Your task to perform on an android device: I'm planning a three-day trip to Rome, so play the video of the three-day Travelling vlog of Rome on the YouTube app for me.
Image 0: 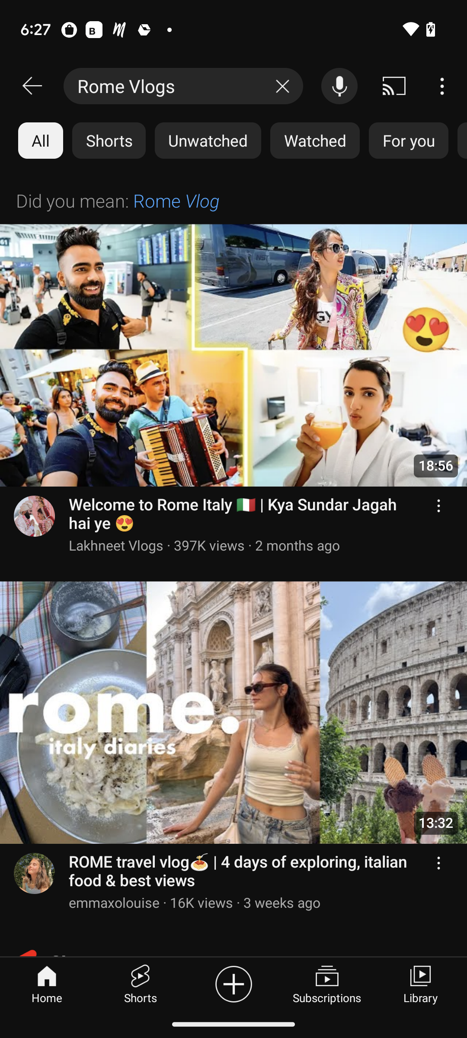
Scroll Up to look  for the Three-day Rome Vlog
Step 0: scroll down
Image 1: 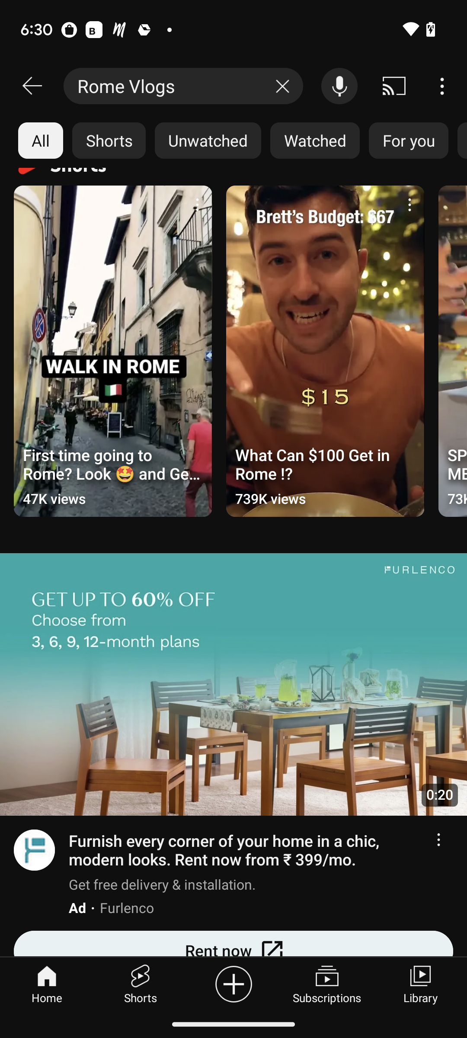
Scroll Up to look  for the Three-day Rome Vlog
Step 1: scroll down
Image 2: 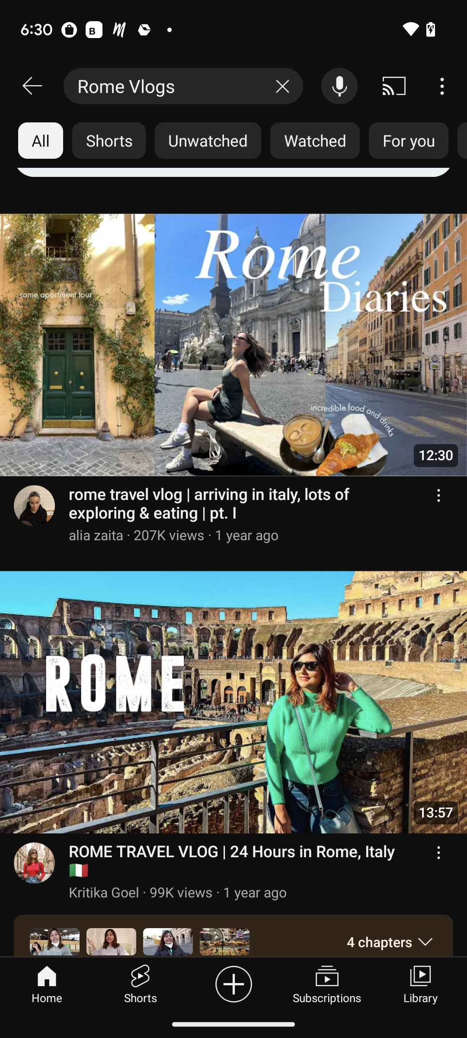
Scroll Up to look  for the Three-day Rome Vlog
Step 2: scroll down
Image 3: 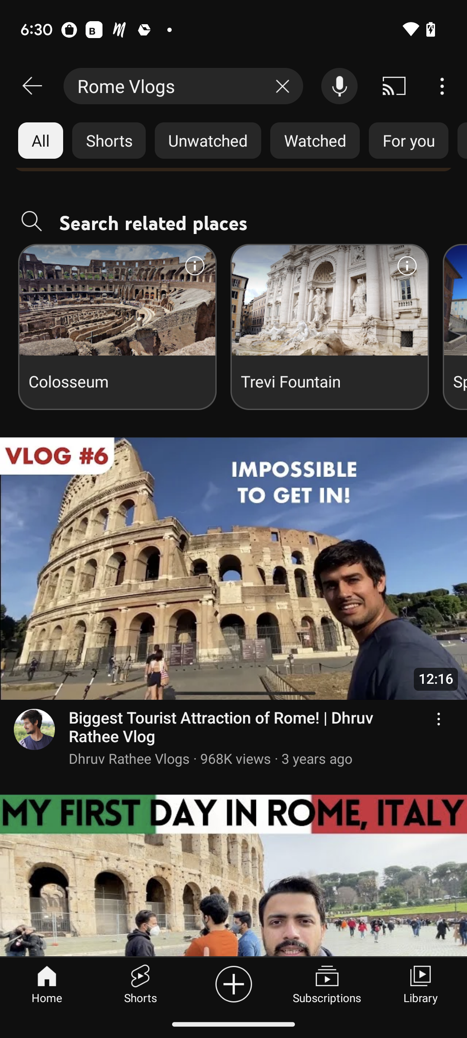
Scroll Up to look  for the Three-day Rome Vlog
Step 3: scroll down
Image 4: 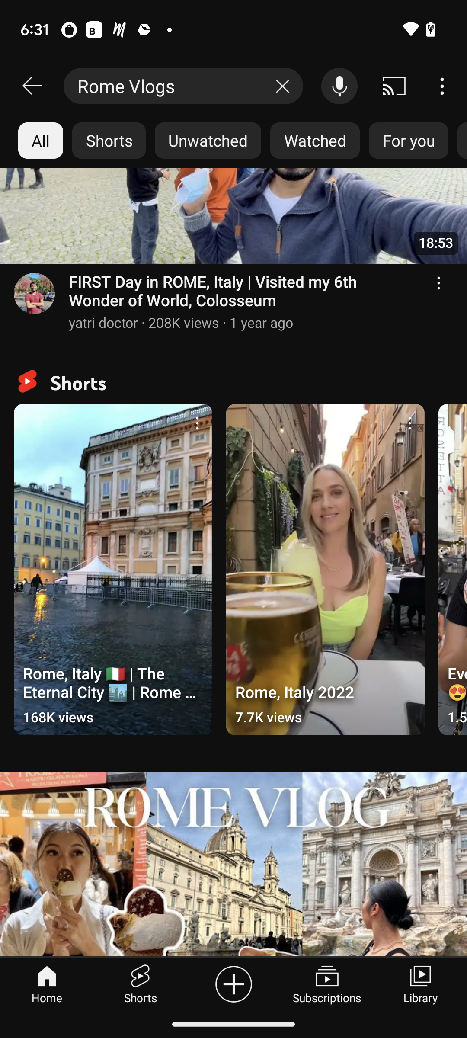
Scroll Up to look  for the Three-day Rome Vlog
Step 4: scroll down
Image 5: 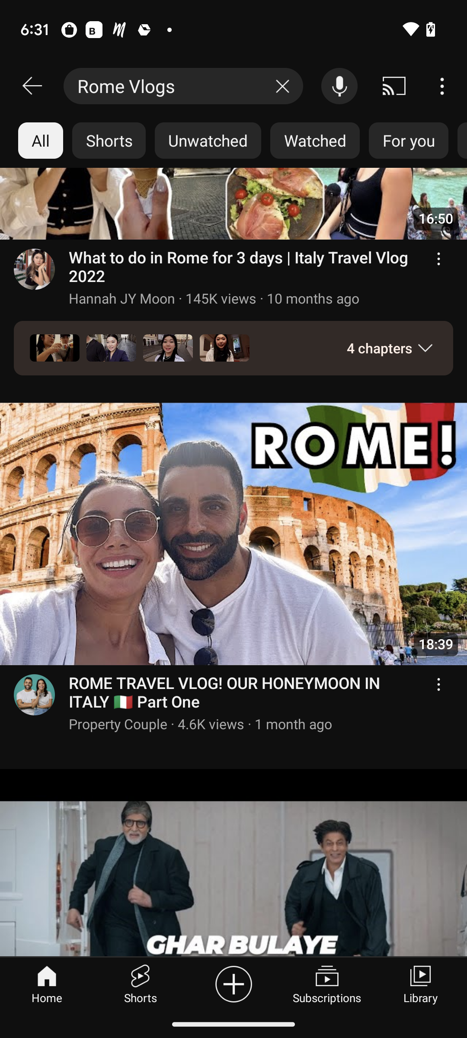
Click on the First video.
Step 5: click (233, 244)
Image 6: 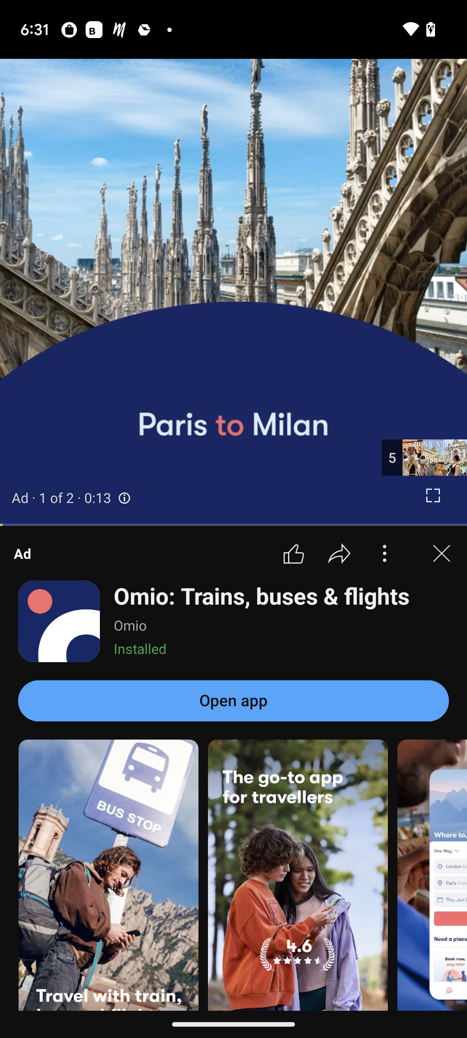
Click on the First video.
Step 6: wait